Your task to perform on an android device: Track currency exchange rates of euros to USD in the past one month on the All Currency Converter app.
Image 0: 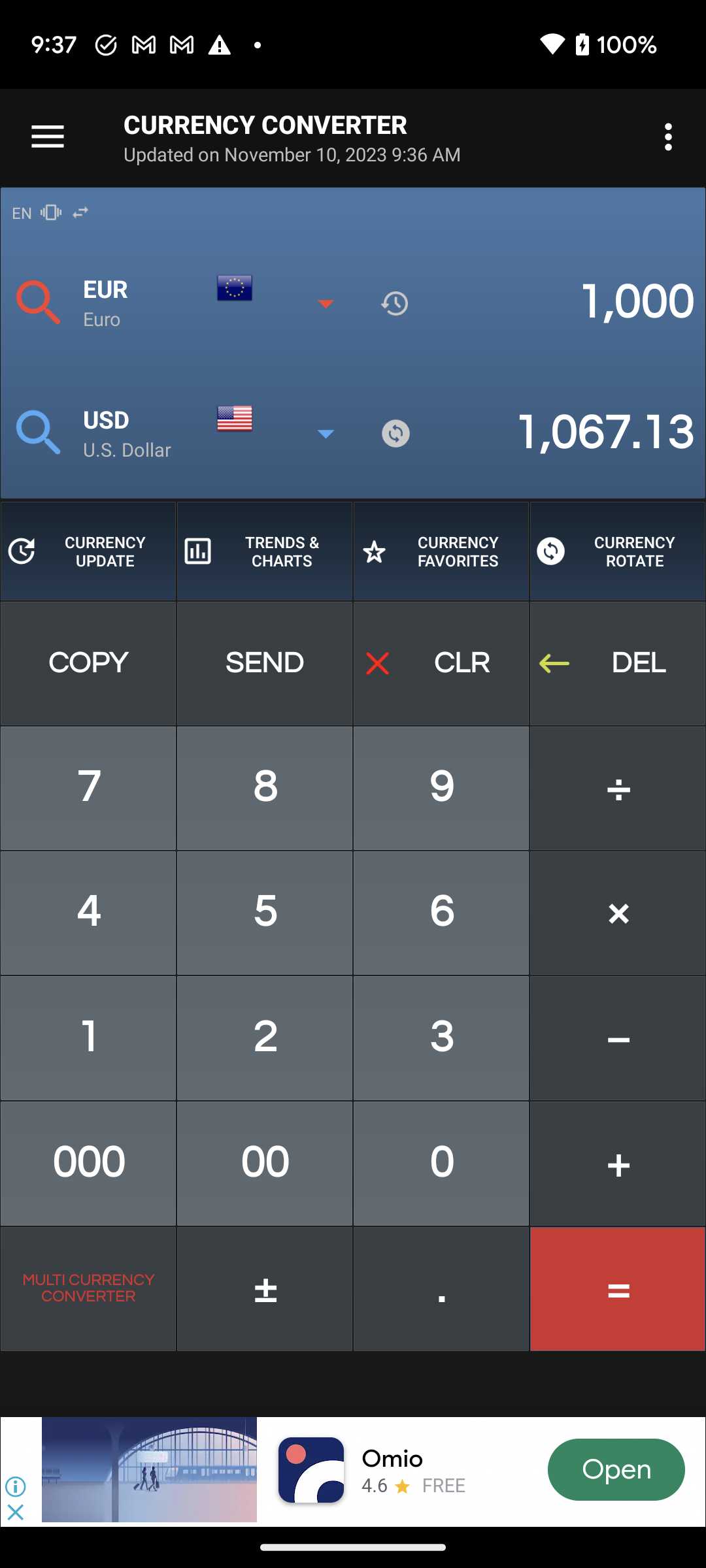
Click on the Trends & Charts button to track the currency exchange rates
Step 0: click (265, 551)
Image 1: 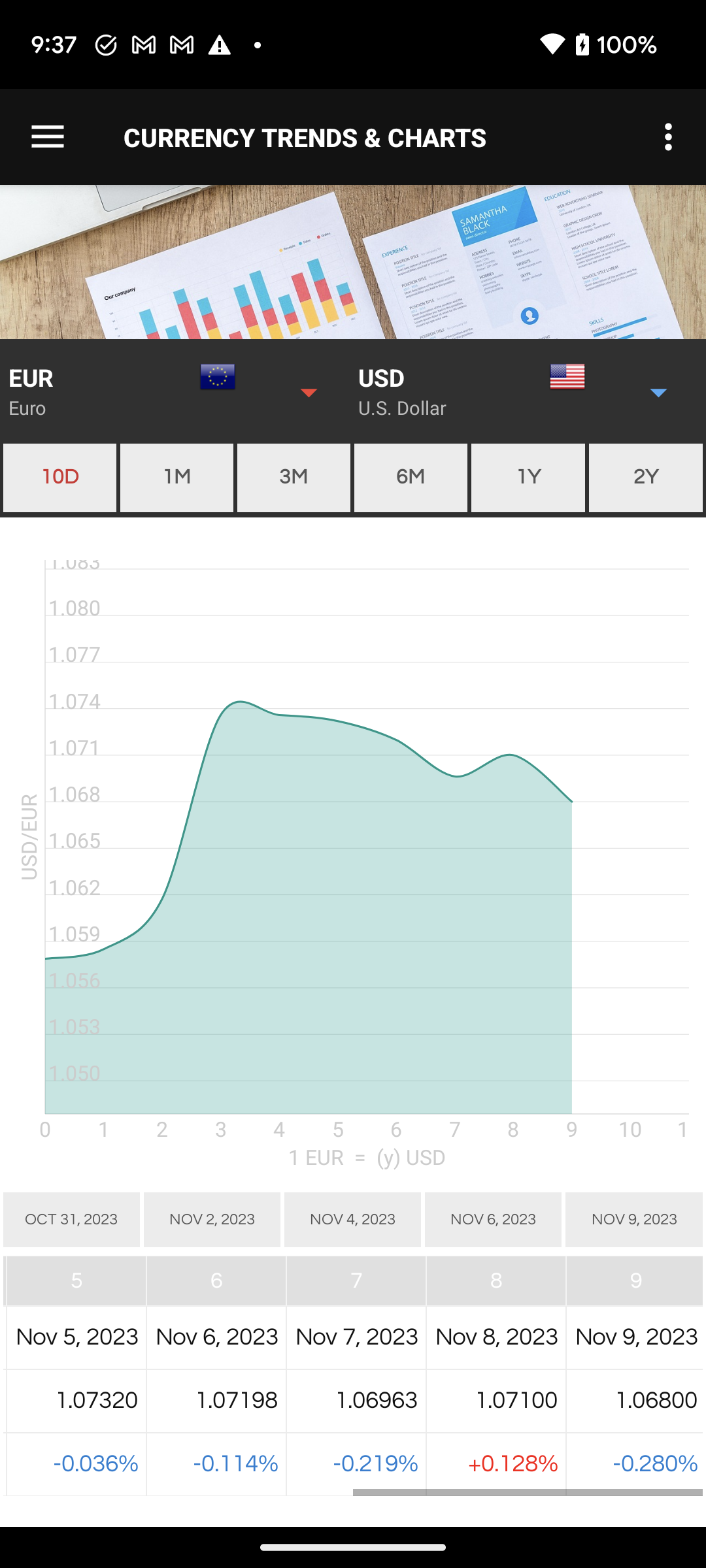
Click on the 1M button to view the currnecy exchange rates of past one month.
Step 1: click (176, 478)